Your task to perform on an android device: In the Sports Bazar app, I'd like to read customer reviews before making an informed judgment on the Cosco Academy Football-Size-5's quality.
Image 0: 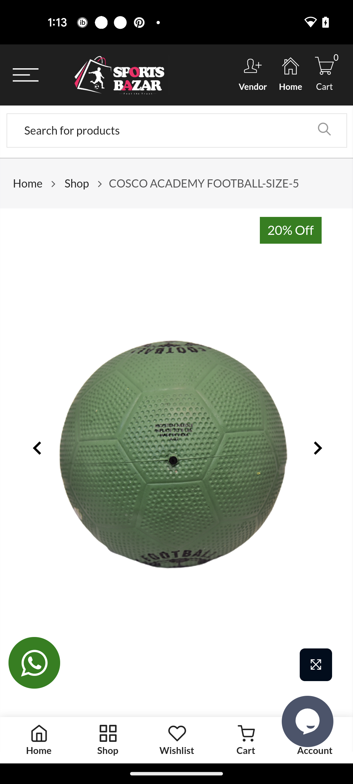
Swipe up to view the reviews
Step 0: scroll down
Image 1: 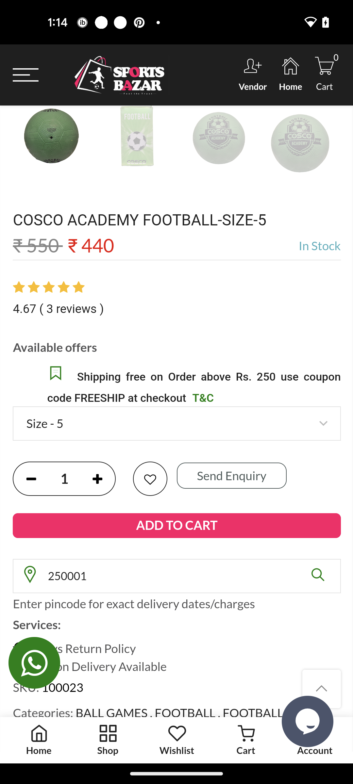
Swipe up to view the reviews
Step 1: scroll down
Image 2: 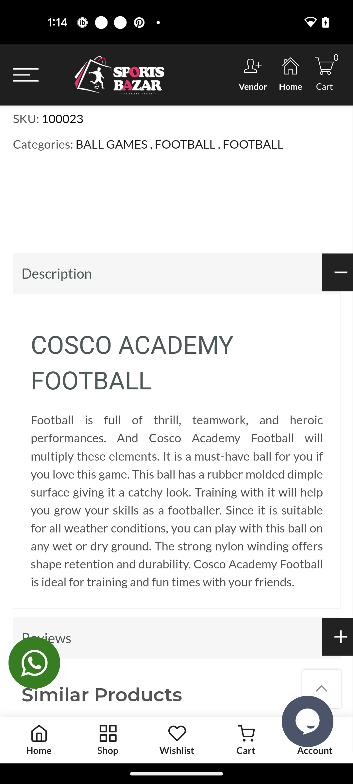
Swipe up to view the reviews
Step 2: scroll down
Image 3: 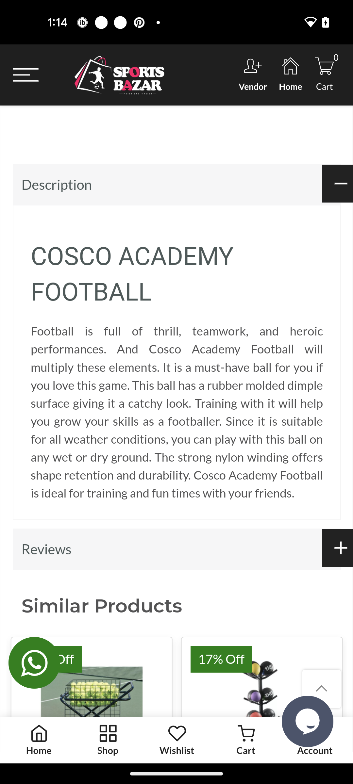
Click on the Reviews option
Step 3: click (46, 549)
Image 4: 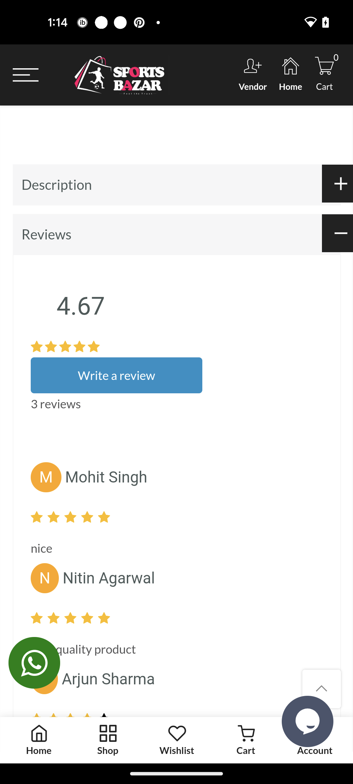
Swipe up to read more
Step 4: scroll down